Your task to perform on an android device: I want to switch the Kindle app's Custom theme to Compact.
Image 0: 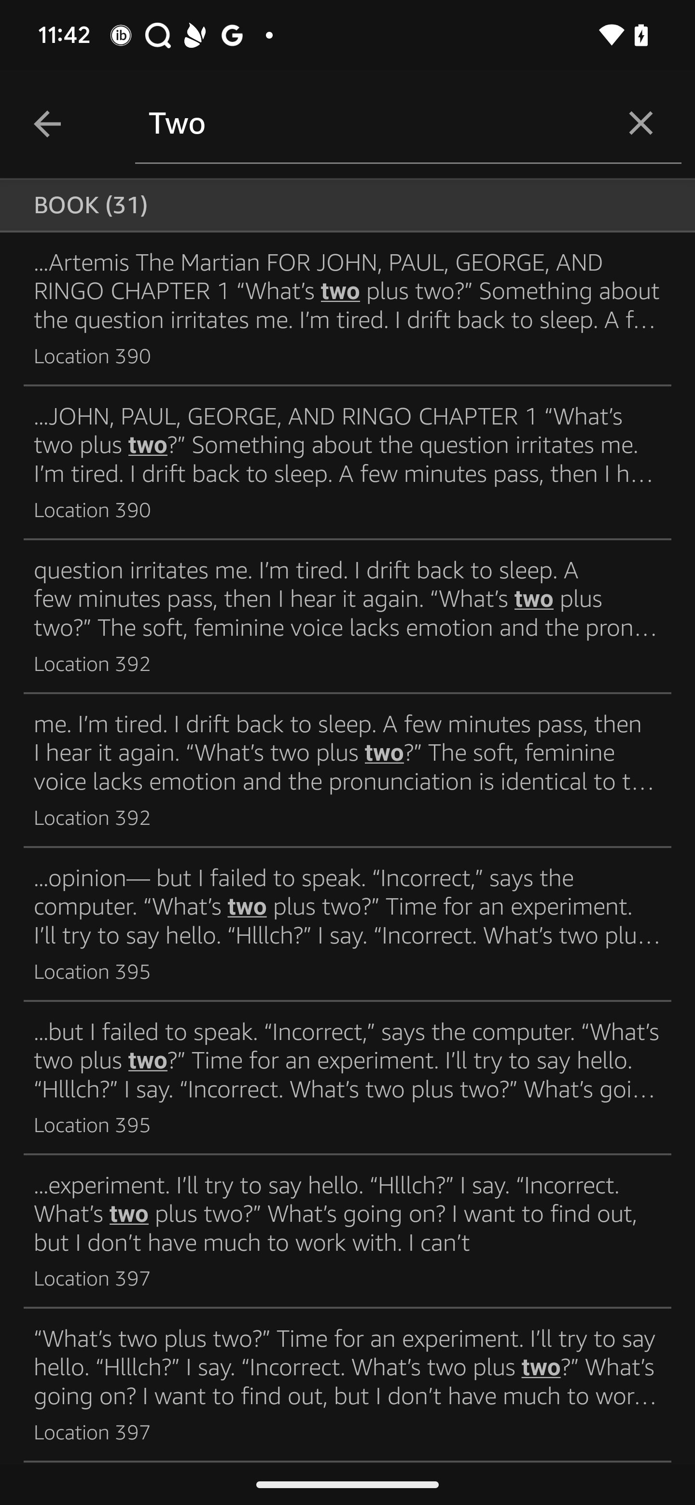
Go back to the previous page
Step 0: press back button
Image 2: 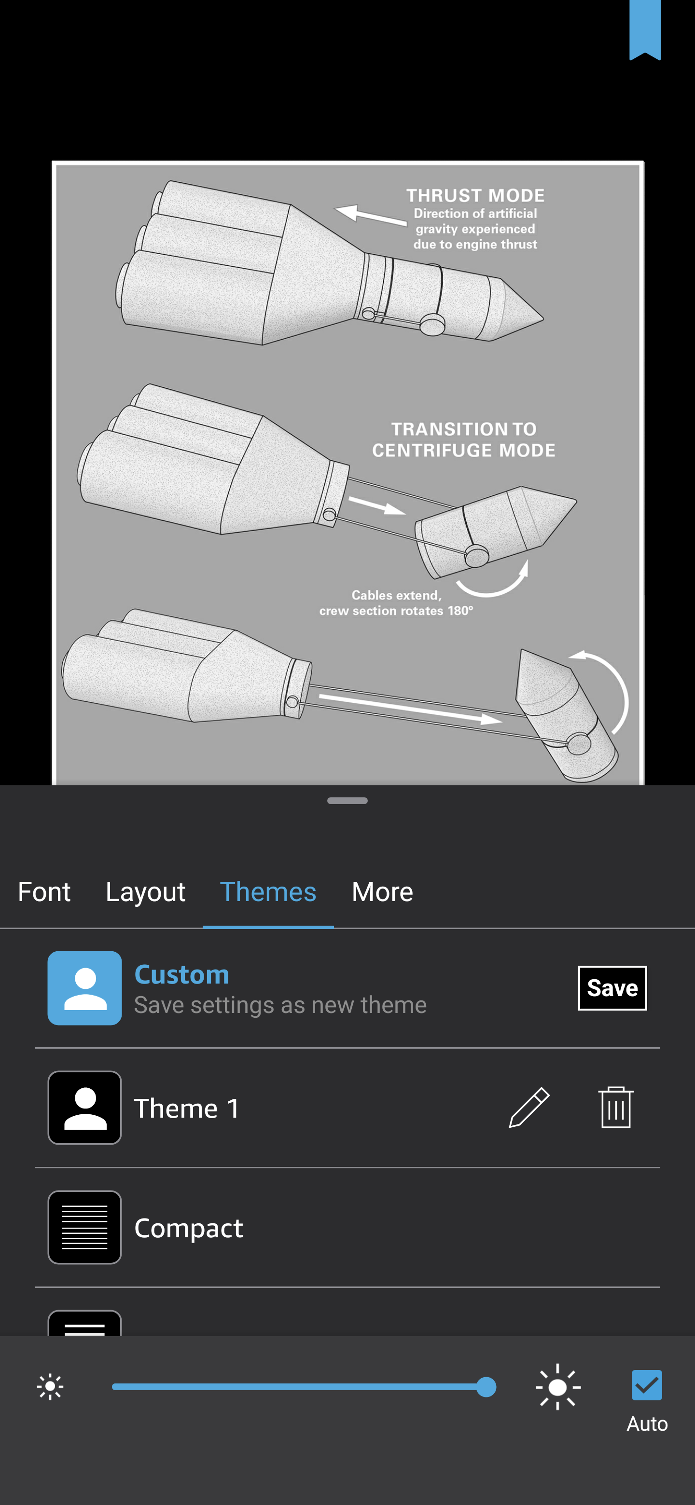
Click on the compact option
Step 2: click (347, 1142)